Your task to perform on an android device: I want to save Torres in the Maps app's Travel Plans section so it will be simpler for me to go there frequently.
Image 1: 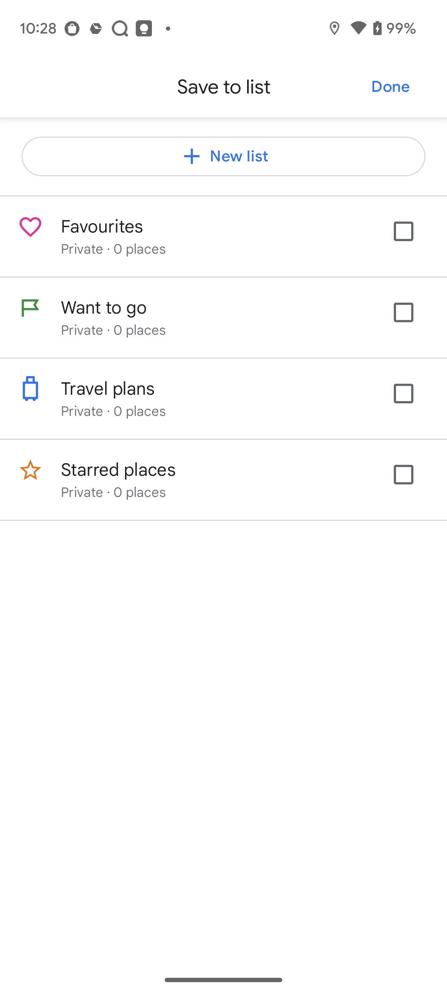
tick on the check box of Travel plans
Step 1: click (412, 402)
Image 2: 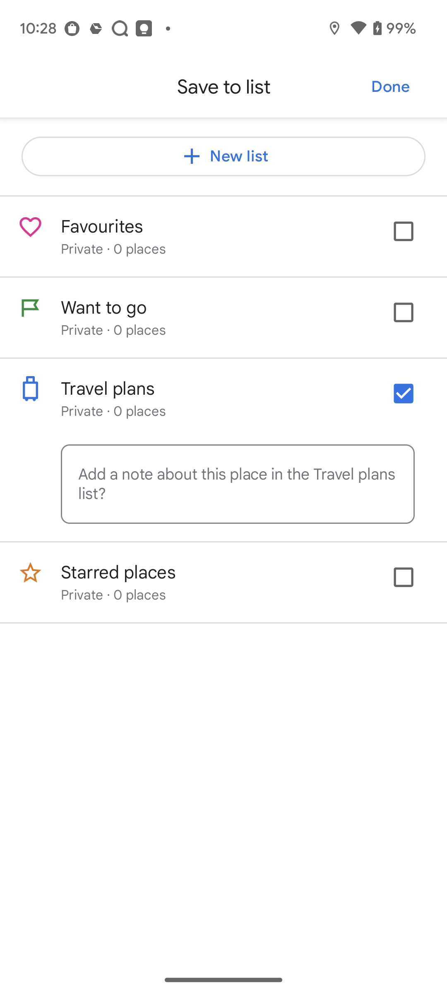
Click on Done at the top right corner of the screen
Step 2: click (390, 87)